Your task to perform on an android device: Search for Rath Yatra event
Image 0: 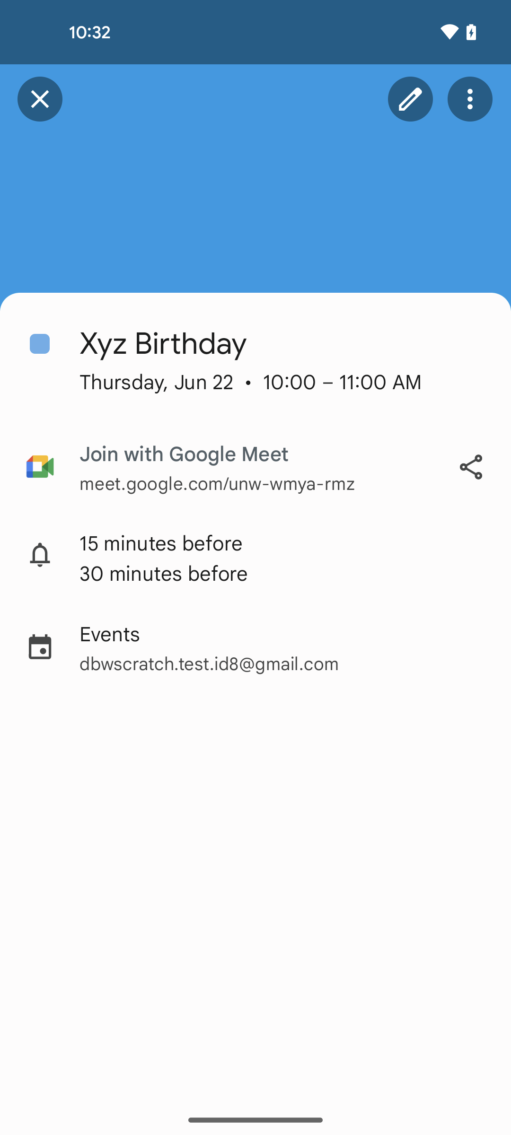
go back
Step 0: press back button
Image 1: 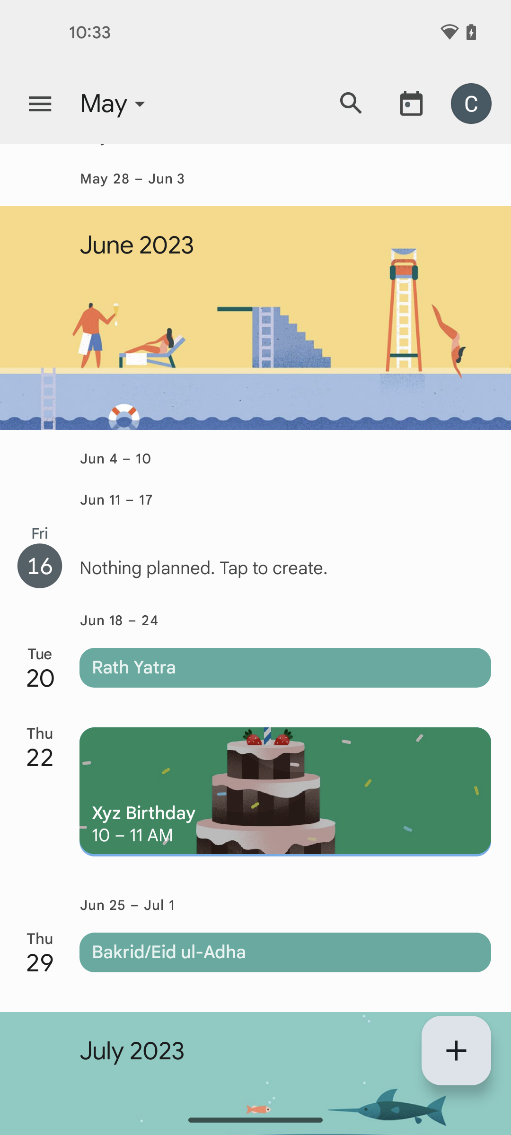
click on search icon
Step 1: click (351, 103)
Image 2: 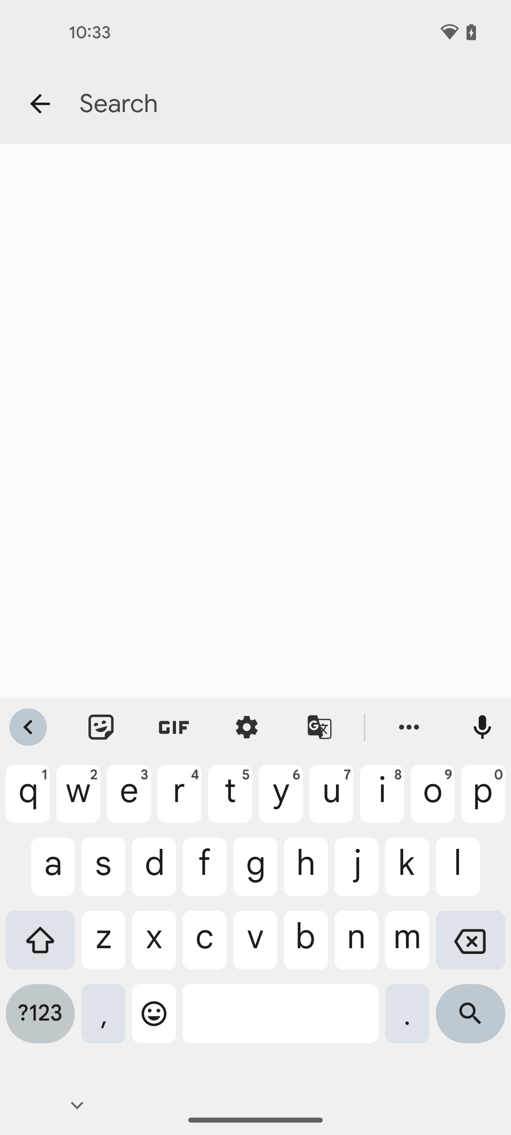
enter the search event name Rath Yatra
Step 2: type "Rath Yatra"
Image 3: 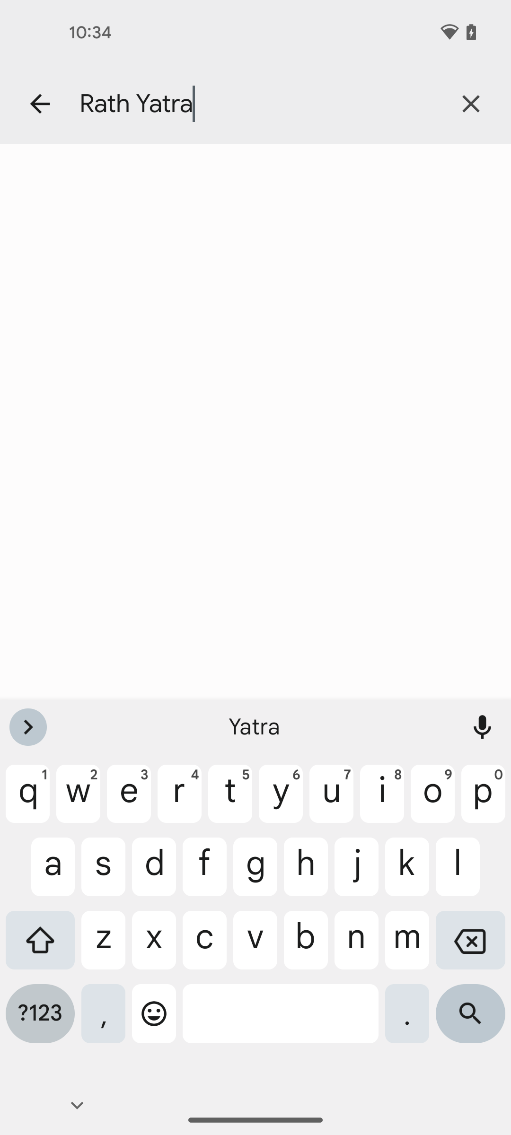
click on search icon at the bottom right corner of the screen
Step 3: click (470, 1021)